Your task to perform on an android device: On the Ubuy app, search for the products in the door hardware and locks category.
Image 0: 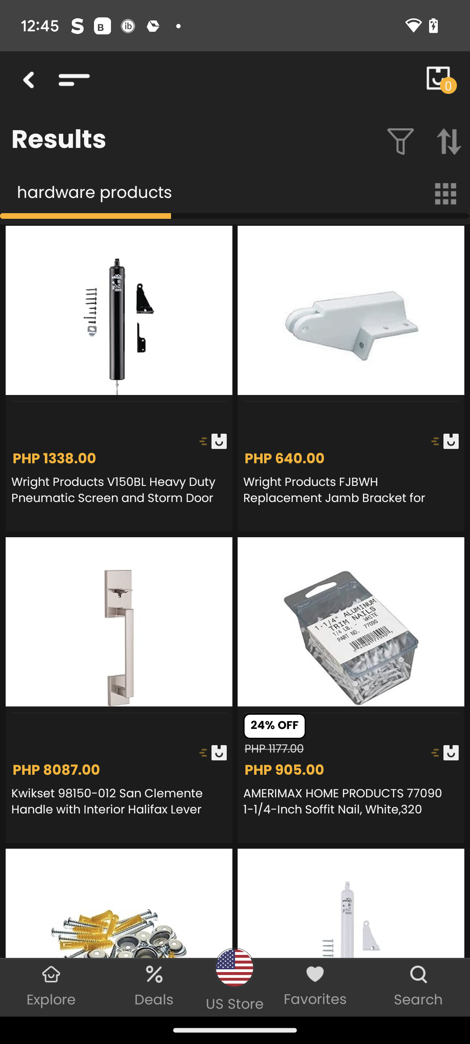
Click on the first icon in front of Results at the top of the screen.
Step 0: click (395, 144)
Image 1: 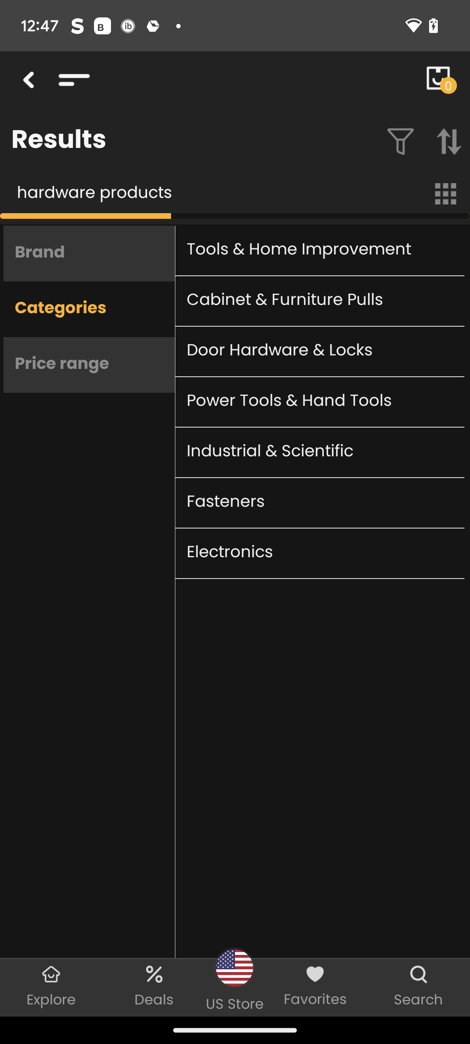
Click on door hardware and locks on the right side of the screen.
Step 1: click (302, 351)